Your task to perform on an android device: I want to listen to the recording file , play the Audio file recorded in the voice recorder app .
Image 0: 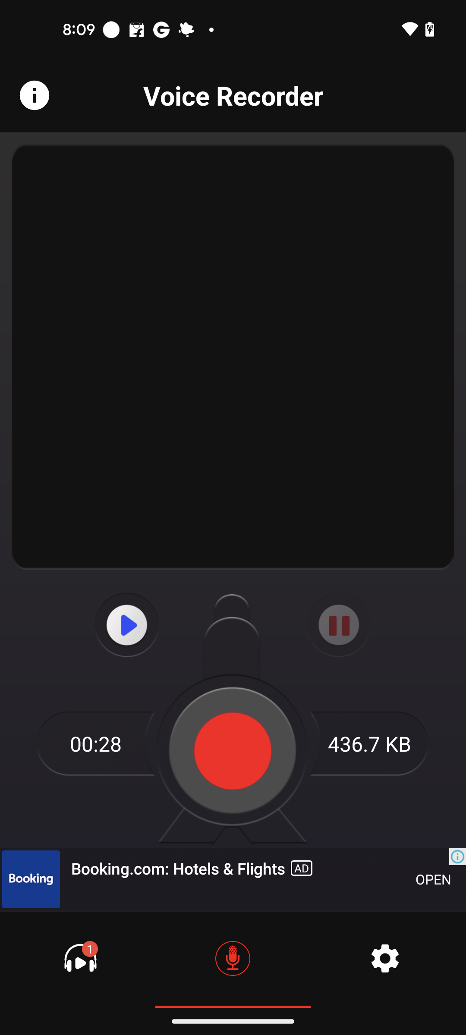
Click on the Play button at the left side above the start button
Step 0: click (126, 628)